Your task to perform on an android device: View the Madkraft double-sided adhesive foam tape on the Shopclues app.
Image 0: 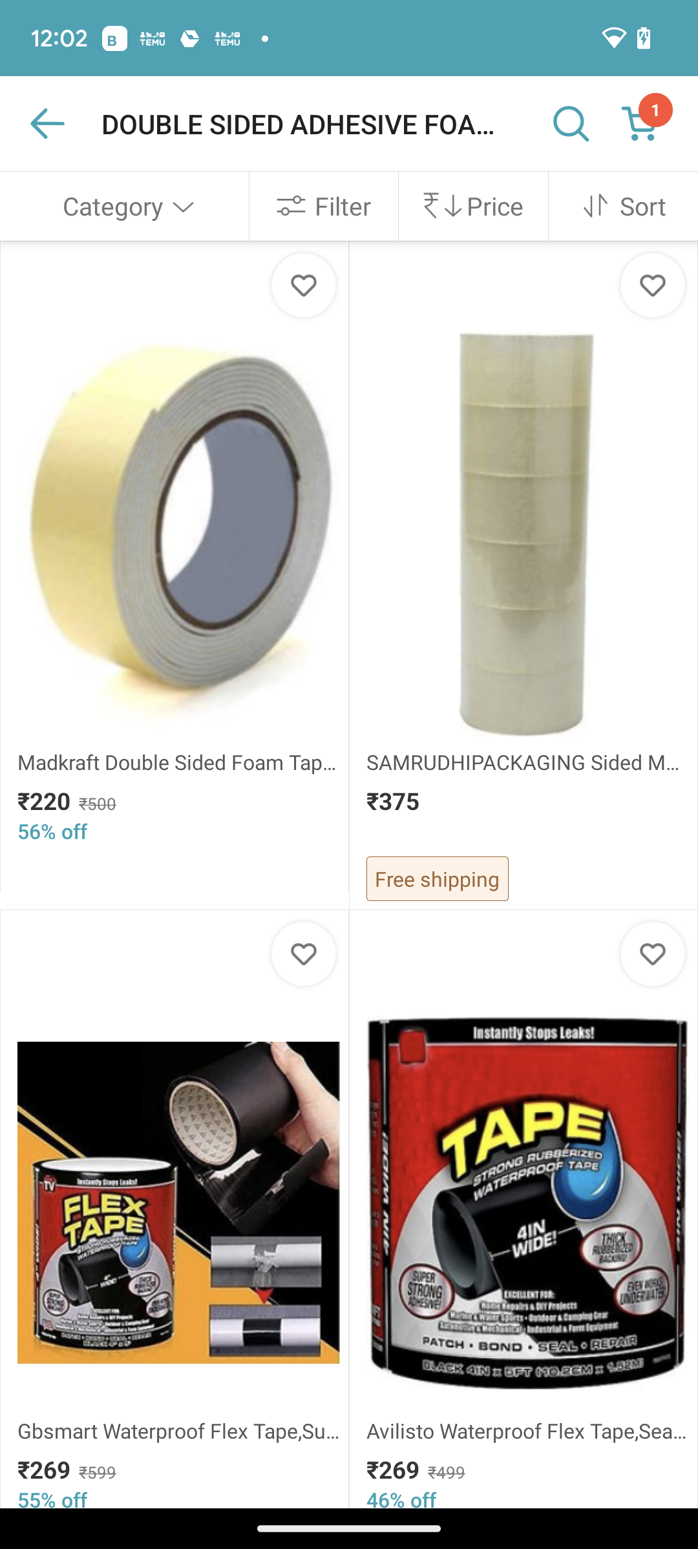
Click on the first image on the left side of the screen.
Step 0: click (350, 547)
Image 1: 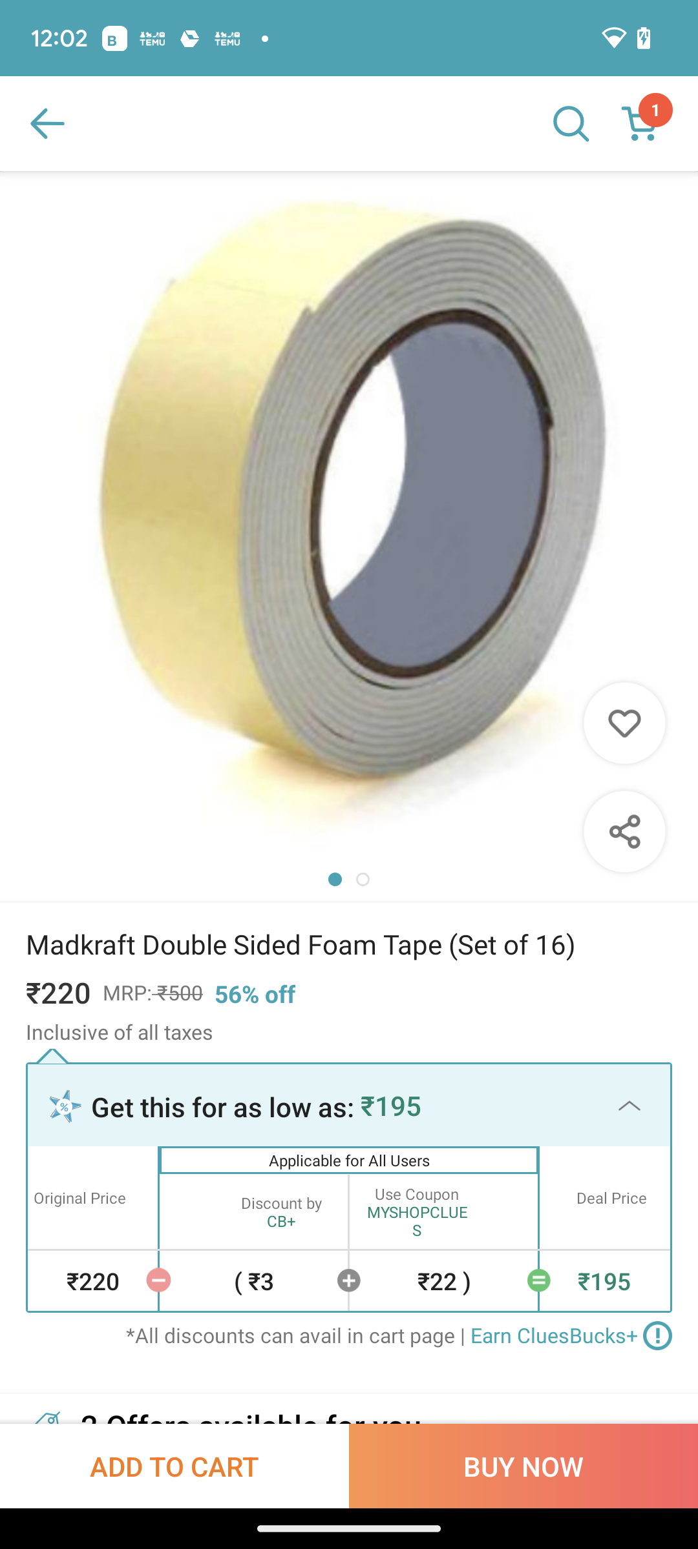
Scroll left on the tape image.
Step 1: scroll right